Your task to perform on an android device: Open the DigiCal App, Edit an event titled as Live Raters Meeting on August 9, 2023, from 3:00 p.m. to 5:00 p.m. for the Rater's Task Quality Meeting with Leads and QAs at loactaion Plot No.7, Oxygen Business Park SEZ, Tower, 3, Noida-Greater Noida Expy, Sector 144, Noida, Uttar Pradesh 201304.
Image 0: 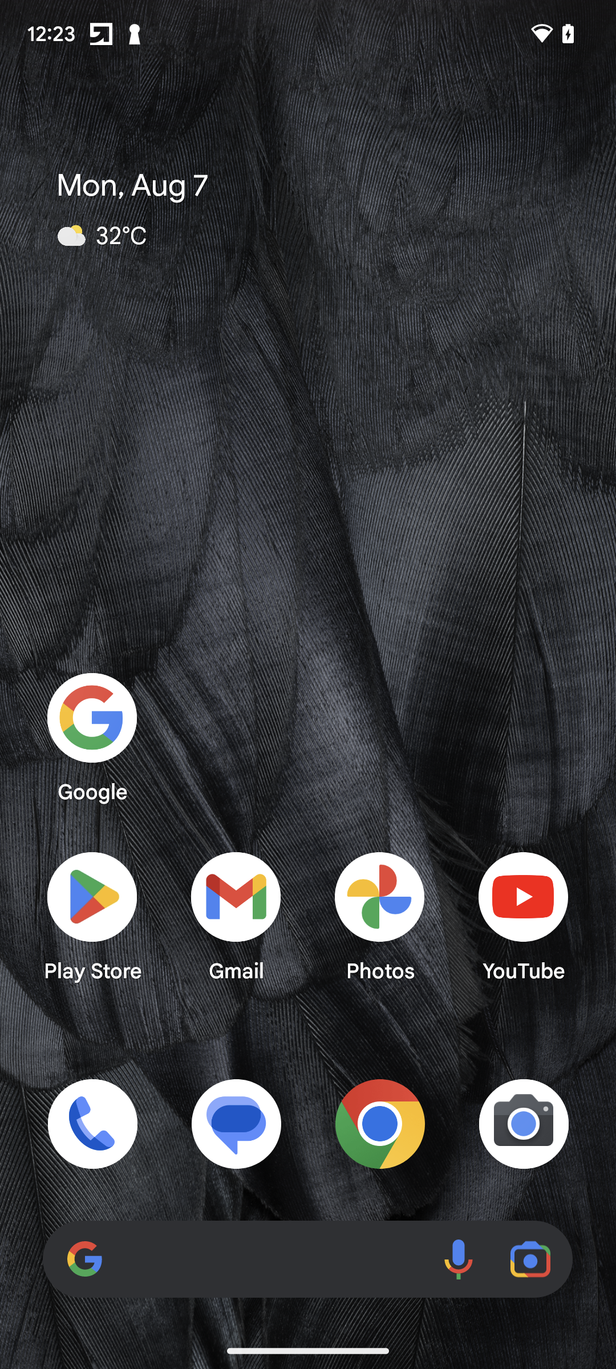
Open the DigiCal App
Step 0: open app "DigiCal"
Image 1: 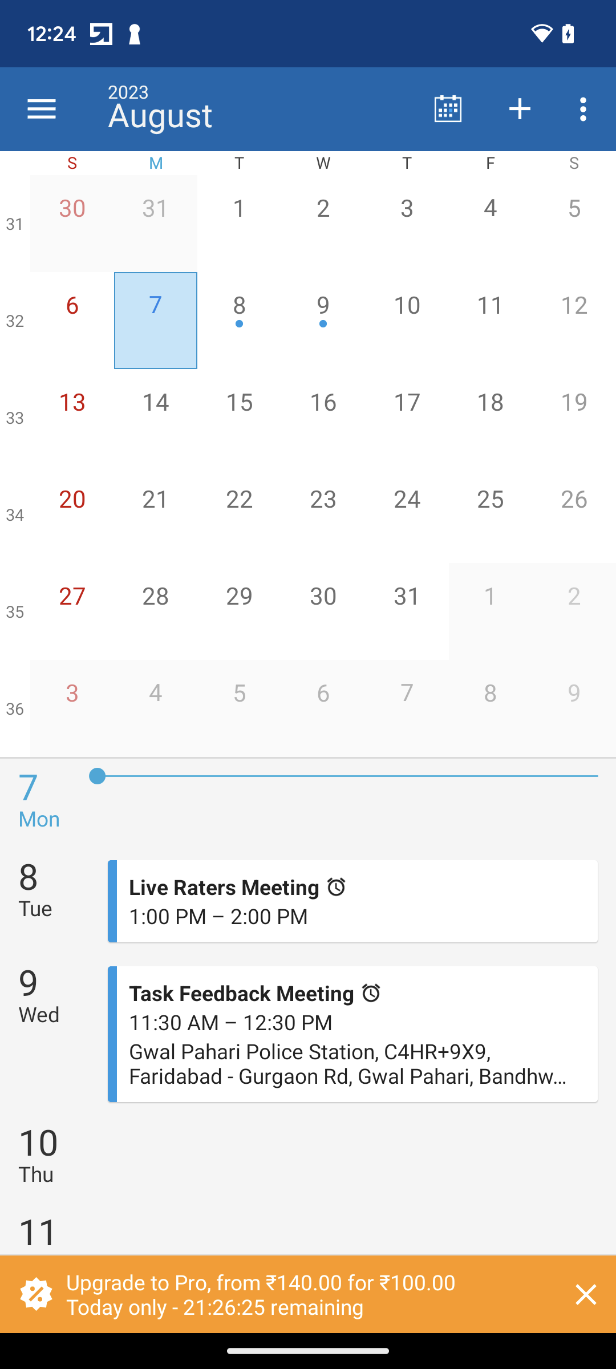
Click on the Live Raters Meeting Event 
Step 1: click (237, 886)
Image 2: 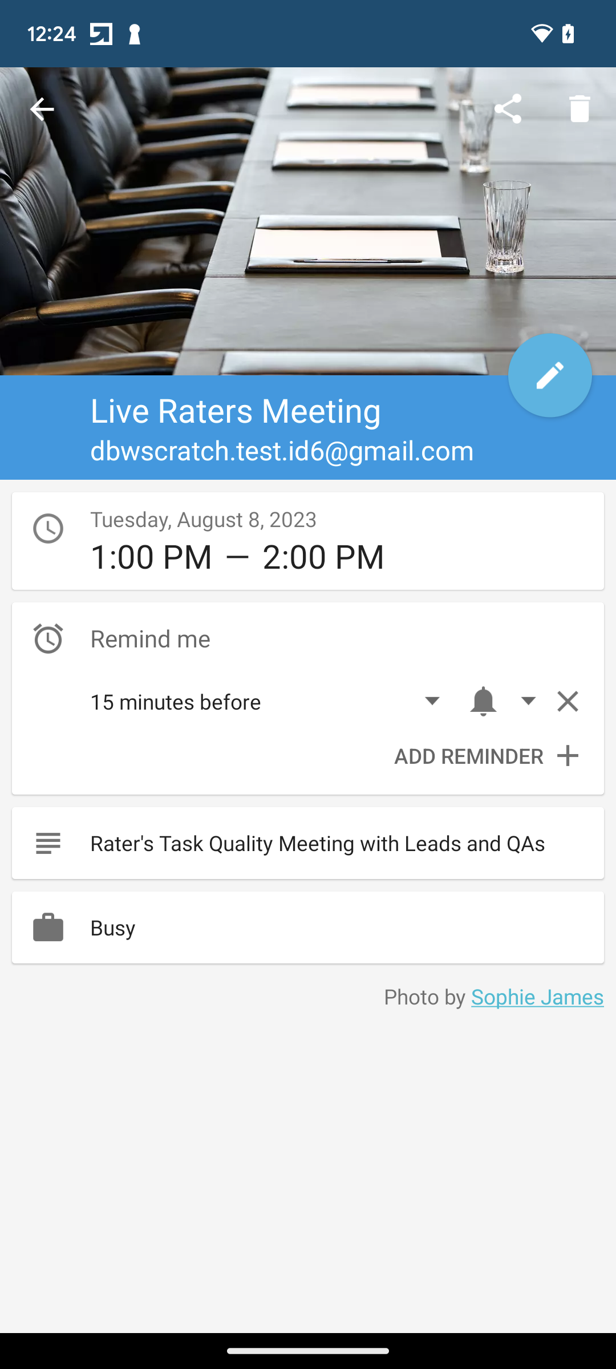
Click on the Edit Button in the right Corner 
Step 2: click (550, 375)
Image 3: 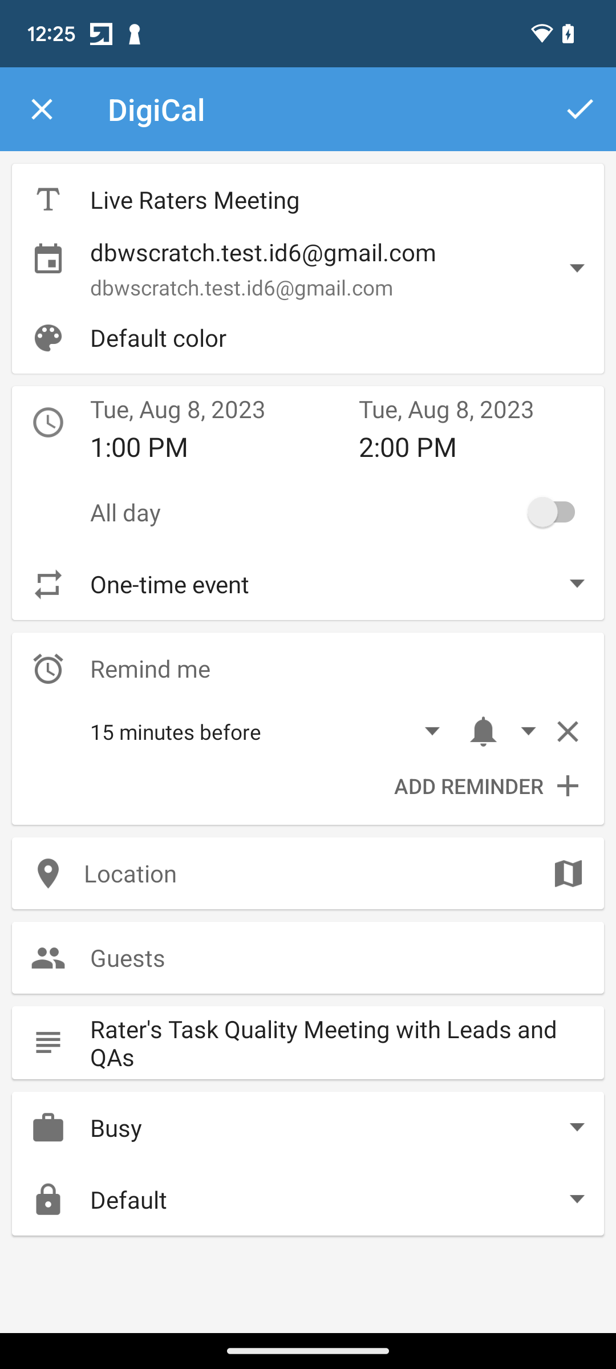
Click on the Date Section 
Step 3: click (212, 407)
Image 4: 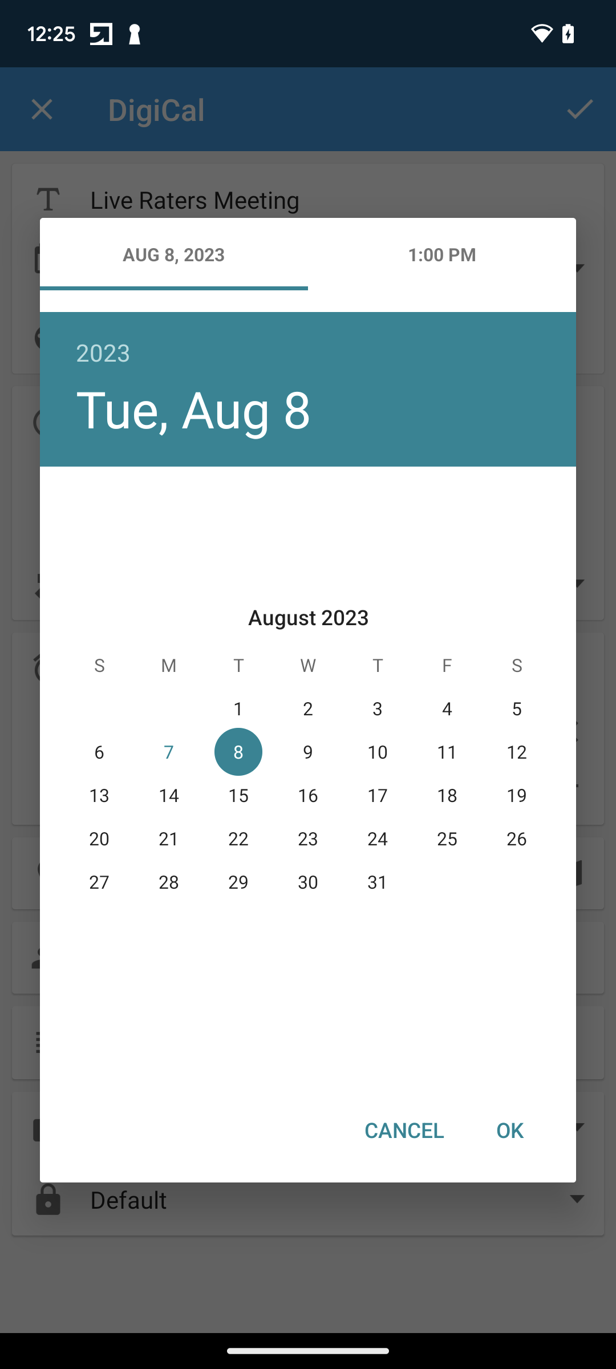
Click on the Date "9" to change the date to August 9, 2023
Step 4: click (303, 750)
Image 5: 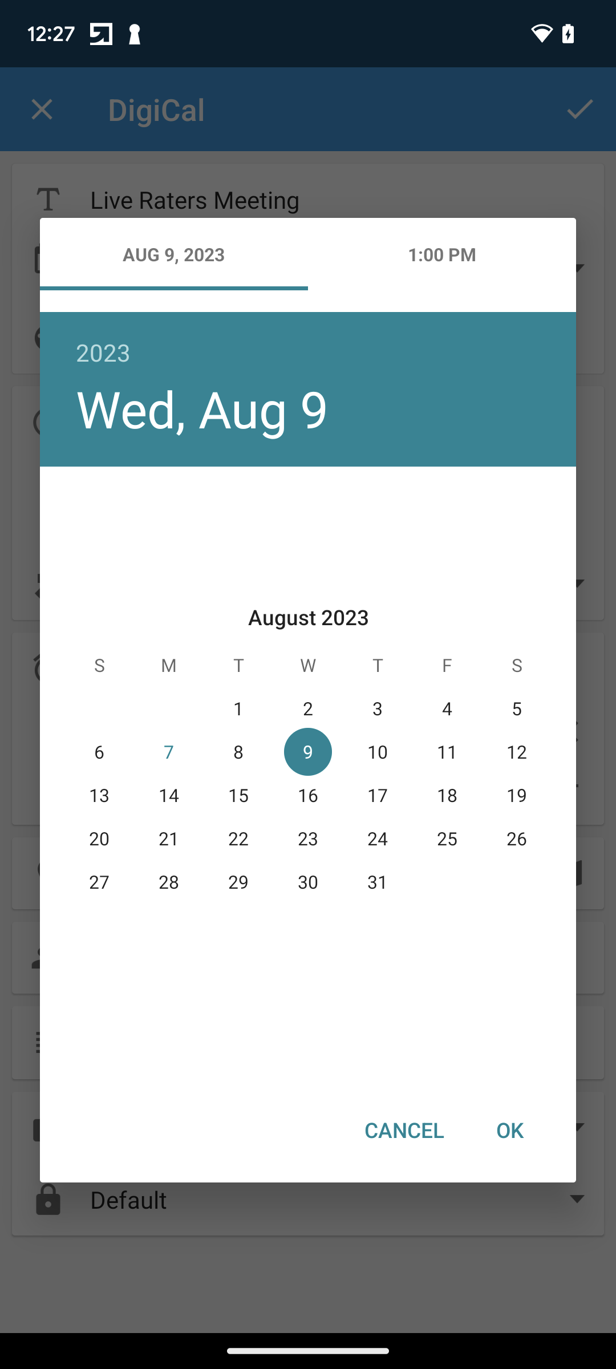
Click on the Time Section 
Step 5: click (441, 254)
Image 6: 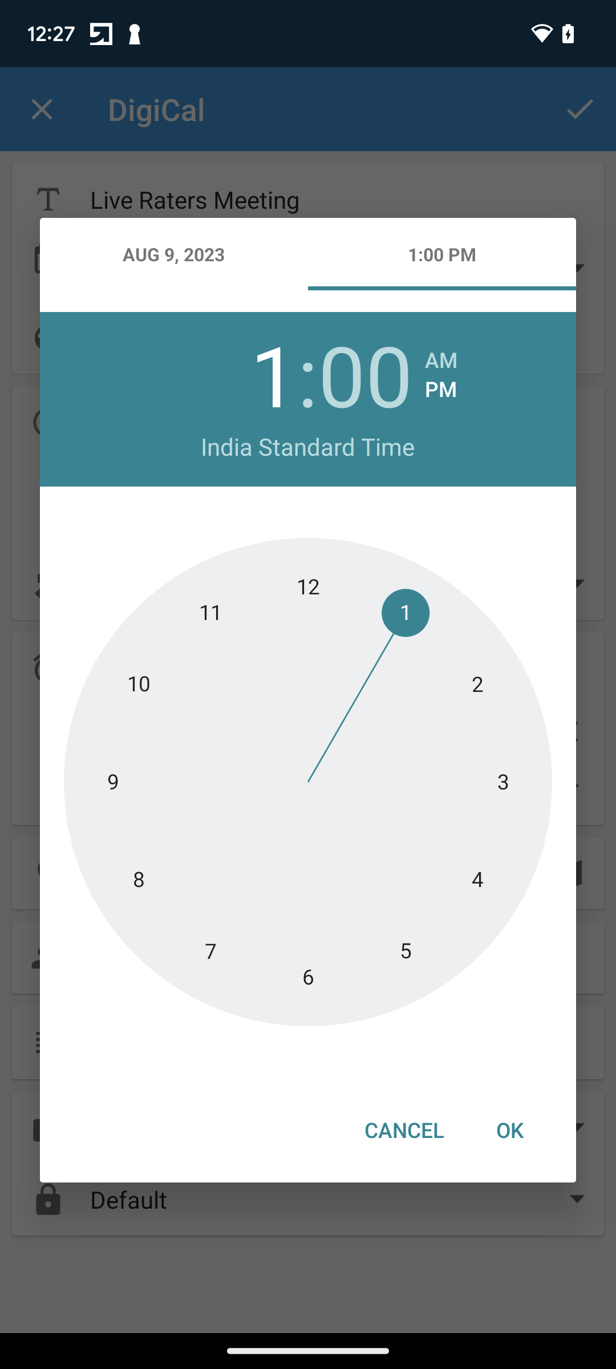
Click on the Time "3" To change the Time to 3:00 p.m. to 5:00 p.m.
Step 6: click (494, 784)
Image 7: 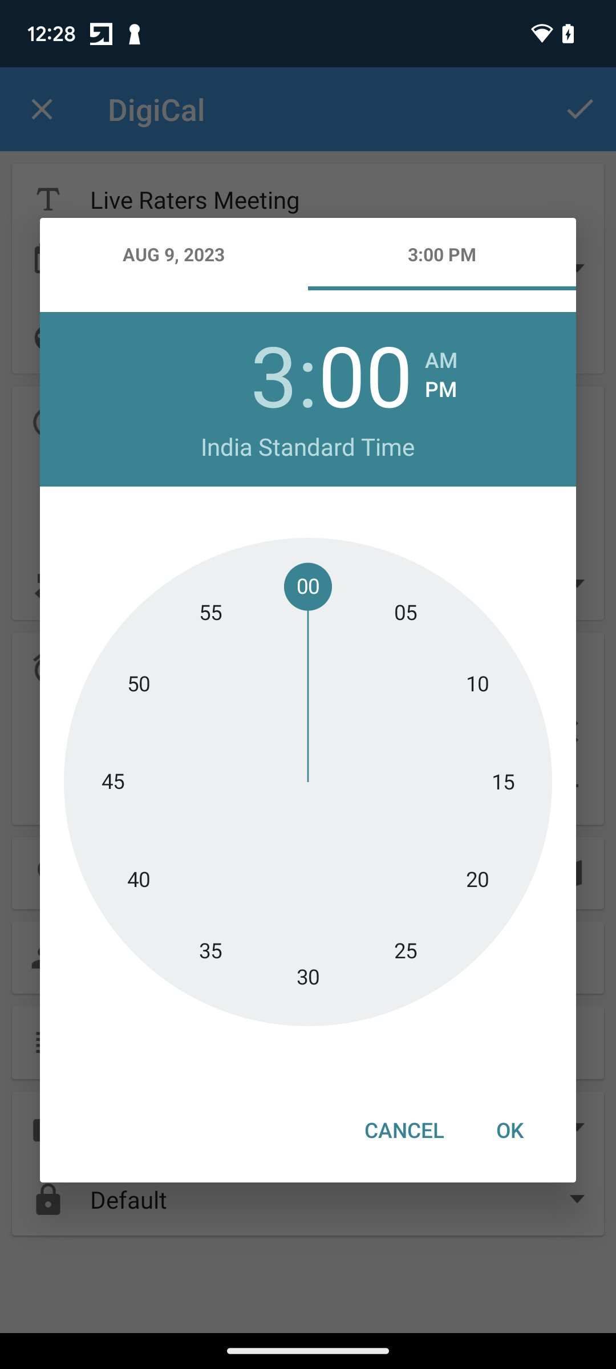
Click on the OK Button 
Step 7: click (509, 1130)
Image 8: 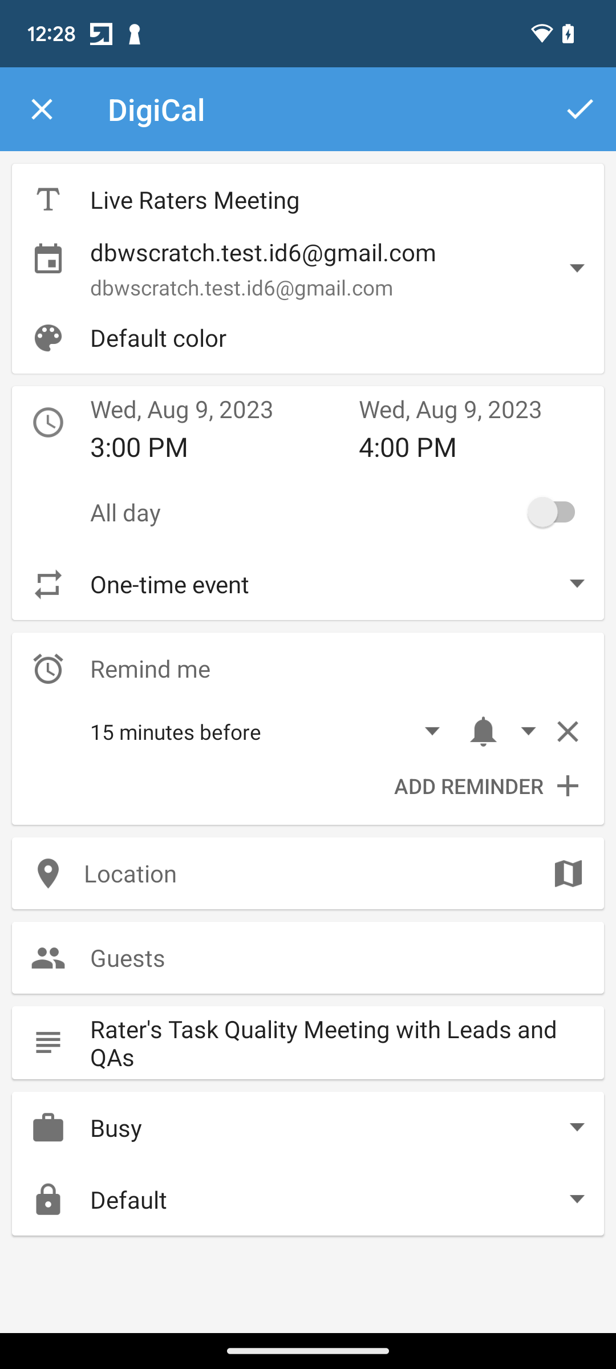
Click on the 4:00 PM Time Section 
Step 8: click (481, 452)
Image 9: 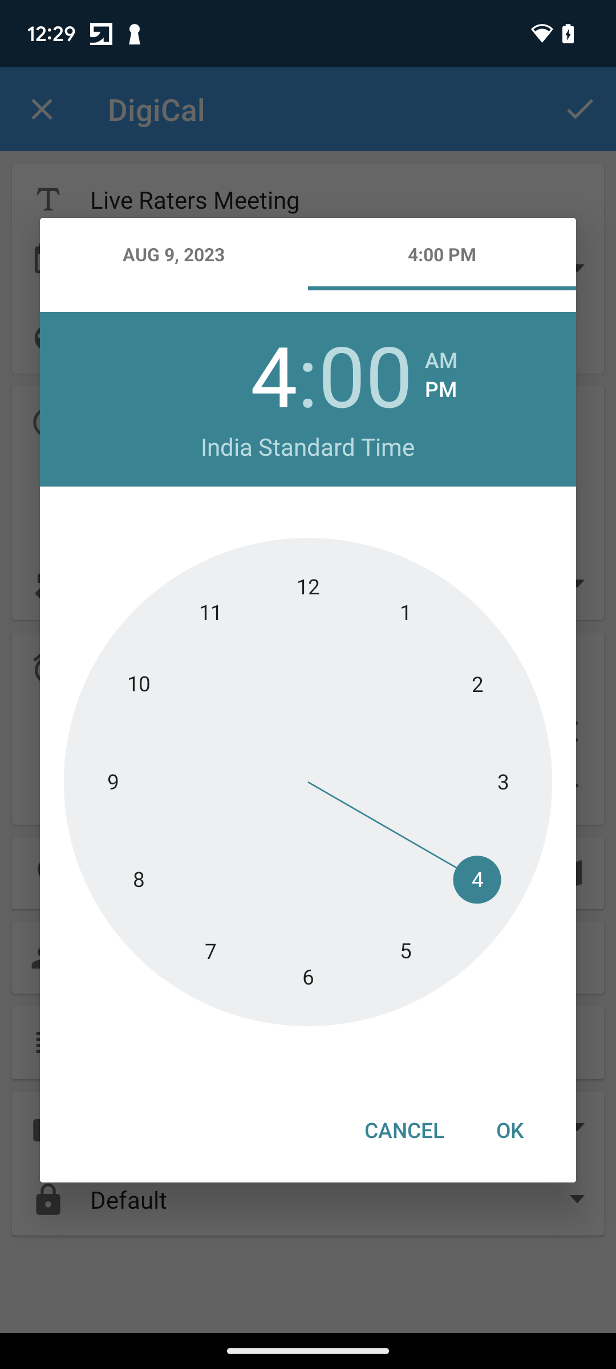
Click on the Time "5" to change the time to 5 PM
Step 9: click (402, 954)
Image 11: 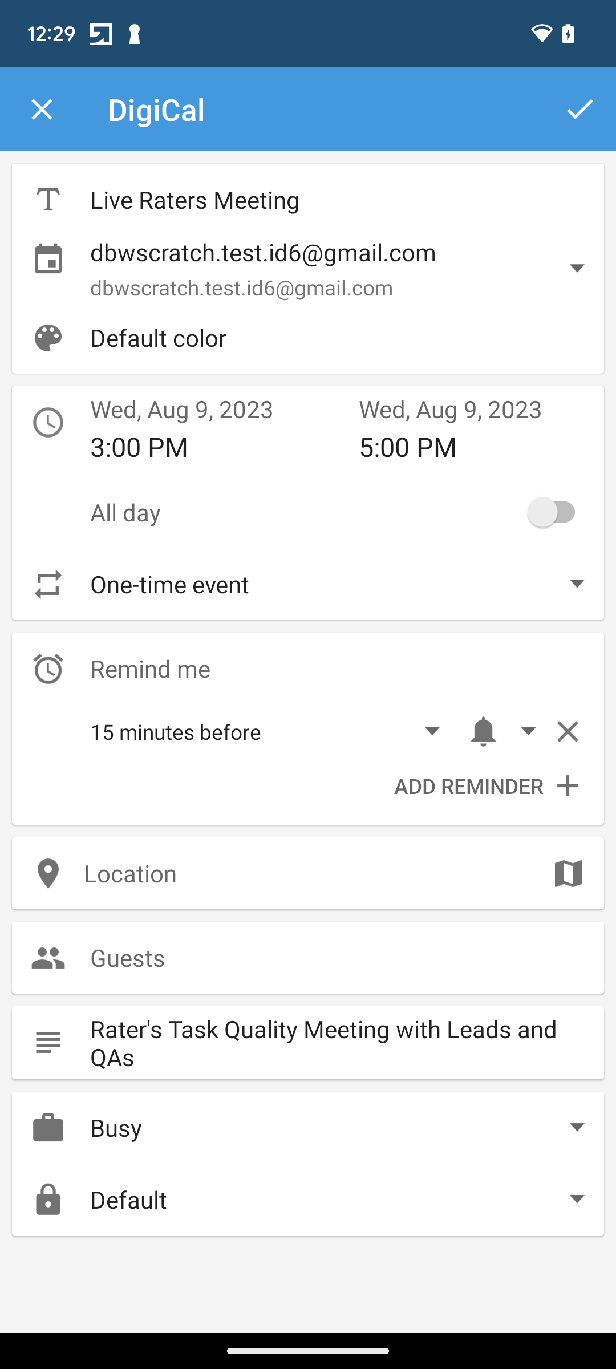
Click on the Location Bar 
Step 11: click (307, 873)
Image 12: 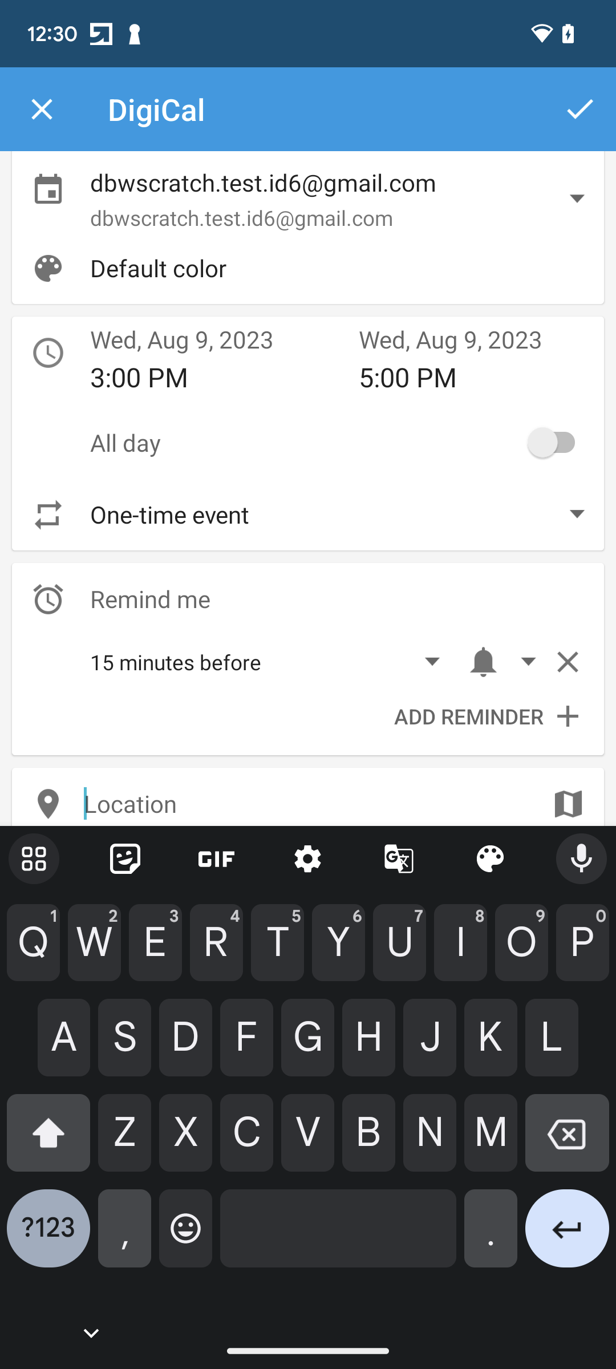
Enter the Location as Plot No.7, Oxygen Business Park SEZ, Tower, 3, Noida-Greater Noida Expy, Sector 144, Noida, Uttar Pradesh 201304
Step 12: type "Plot No.7, Oxygen Business Park SEZ, Tower, 3, Noida-Greater Noida Expy, Sector 144, Noida, Uttar Pradesh 201304"
Image 13: 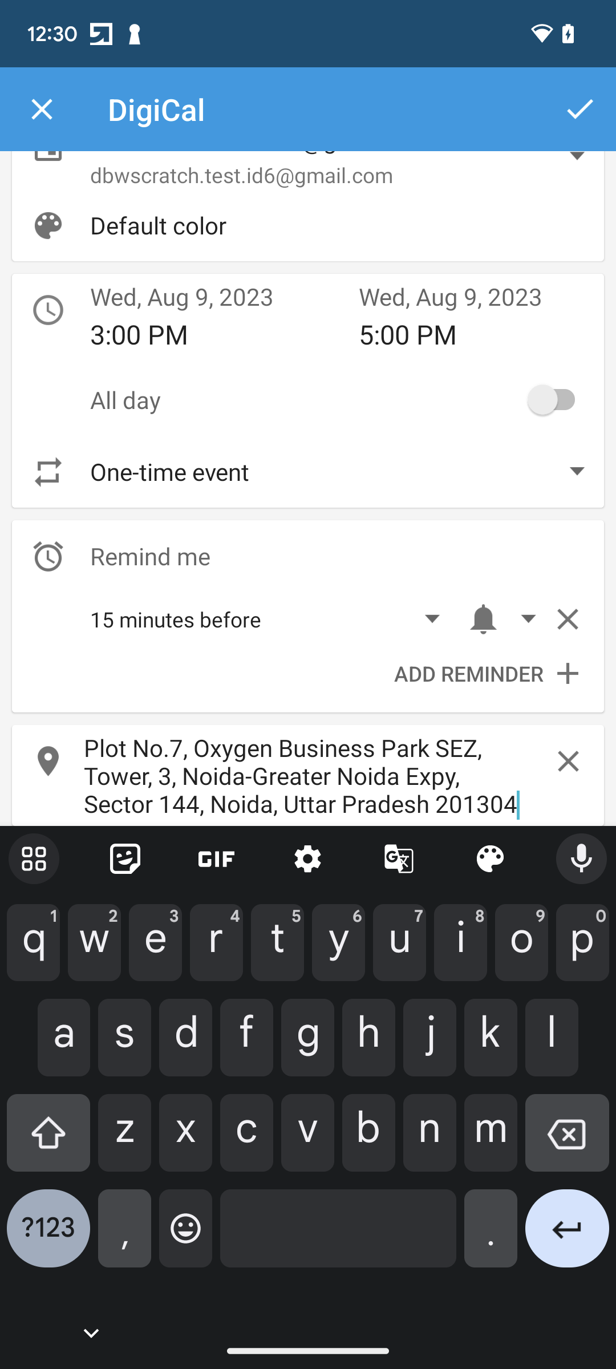
Click on the Right button in the top right corner
Step 13: click (579, 109)